Your task to perform on an android device: I'd like to compare the Rapoo M100 Blue Silent Wireless Mouse to other similar items in the Moglix app.
Image 0: 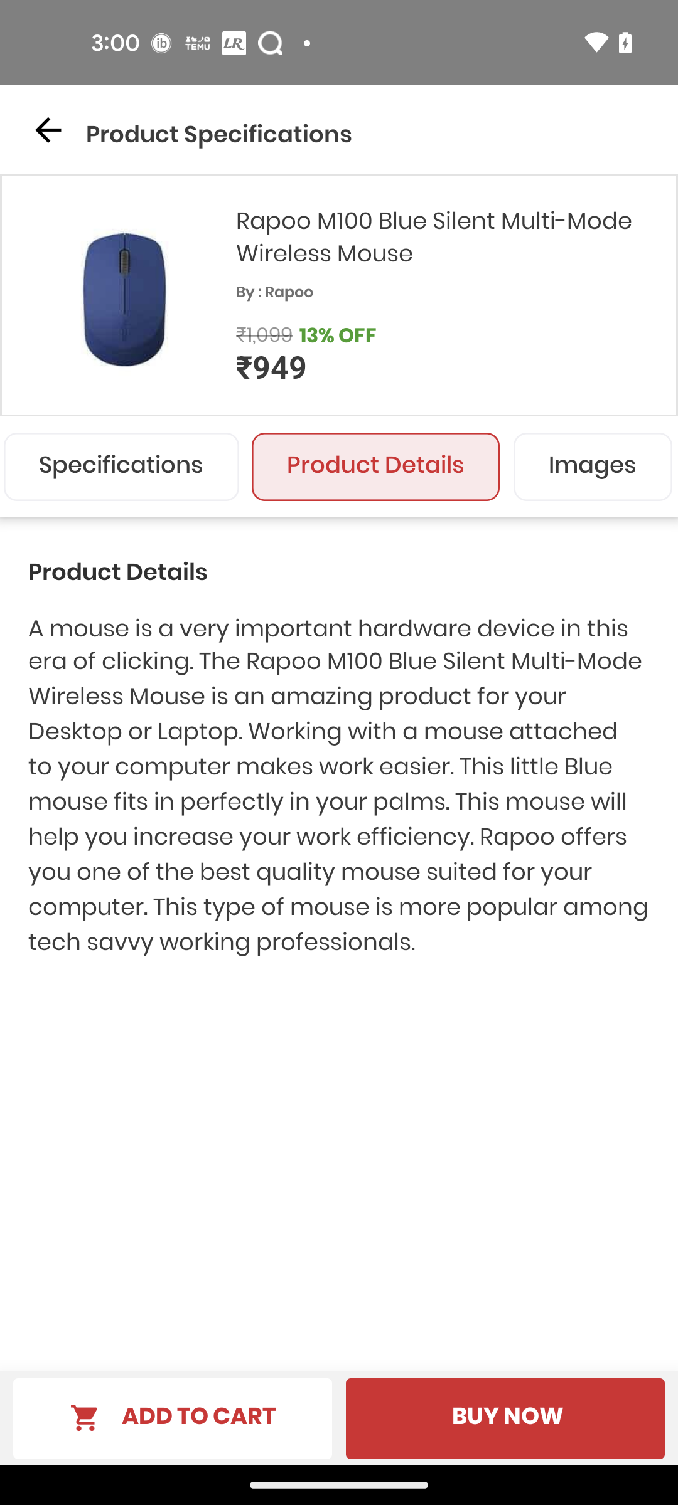
Go back to the previous screen
Step 0: press back button
Image 1: 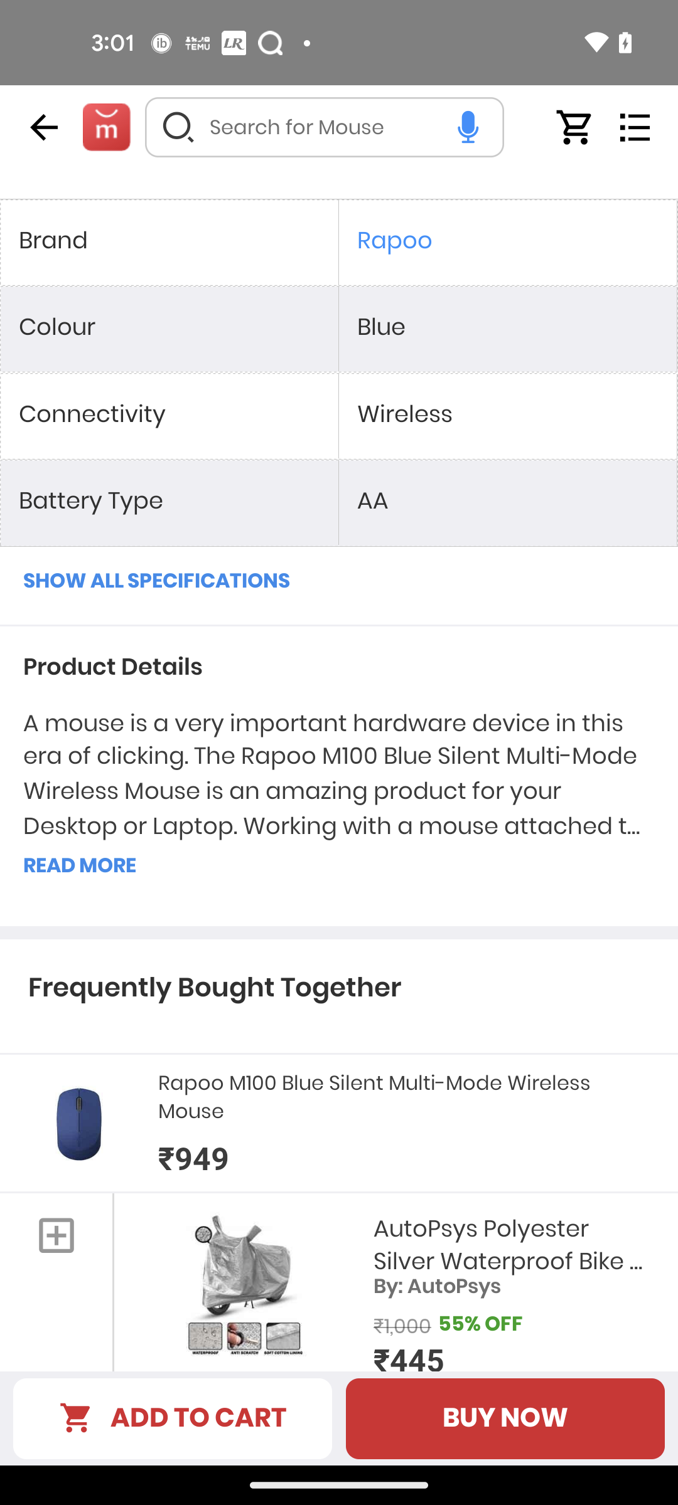
Swipe up to compare to similar products
Step 1: scroll down
Image 2: 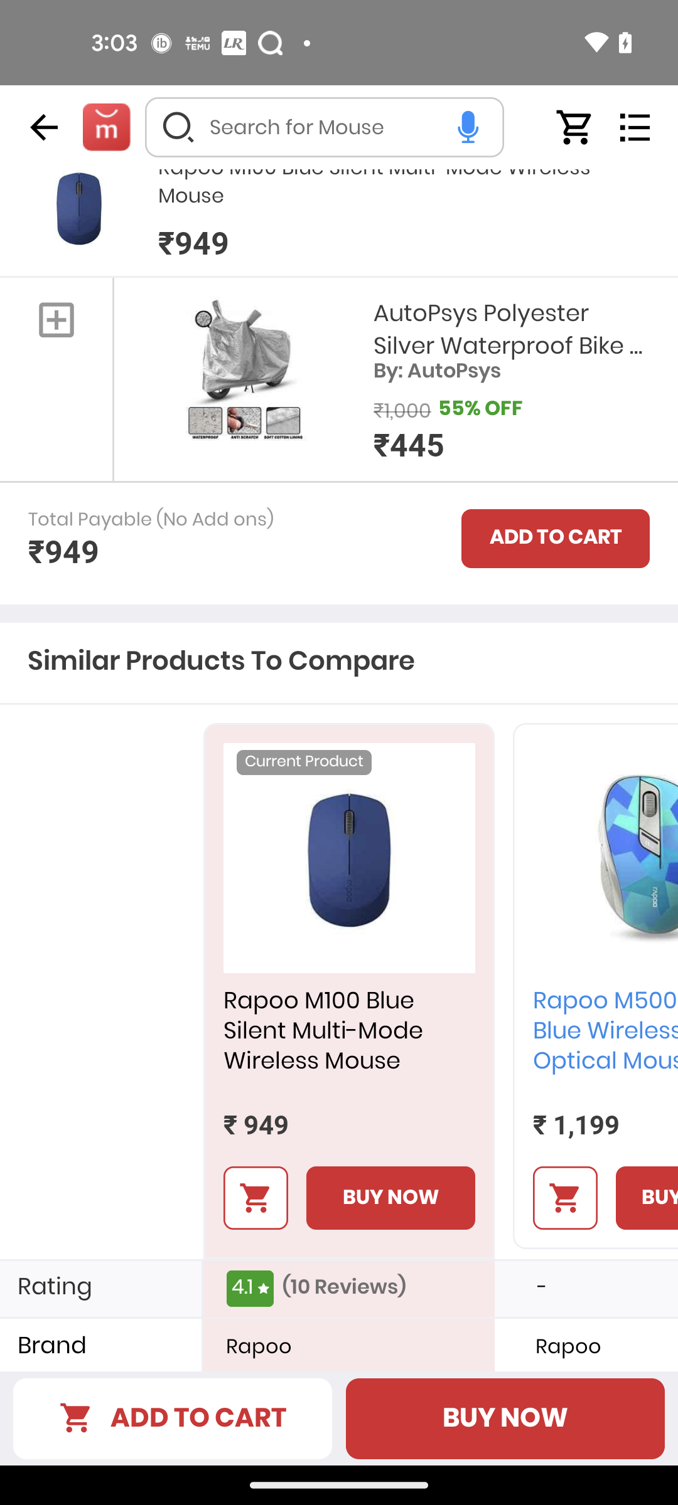
Swipe up to compare to similar products
Step 2: scroll down
Image 3: 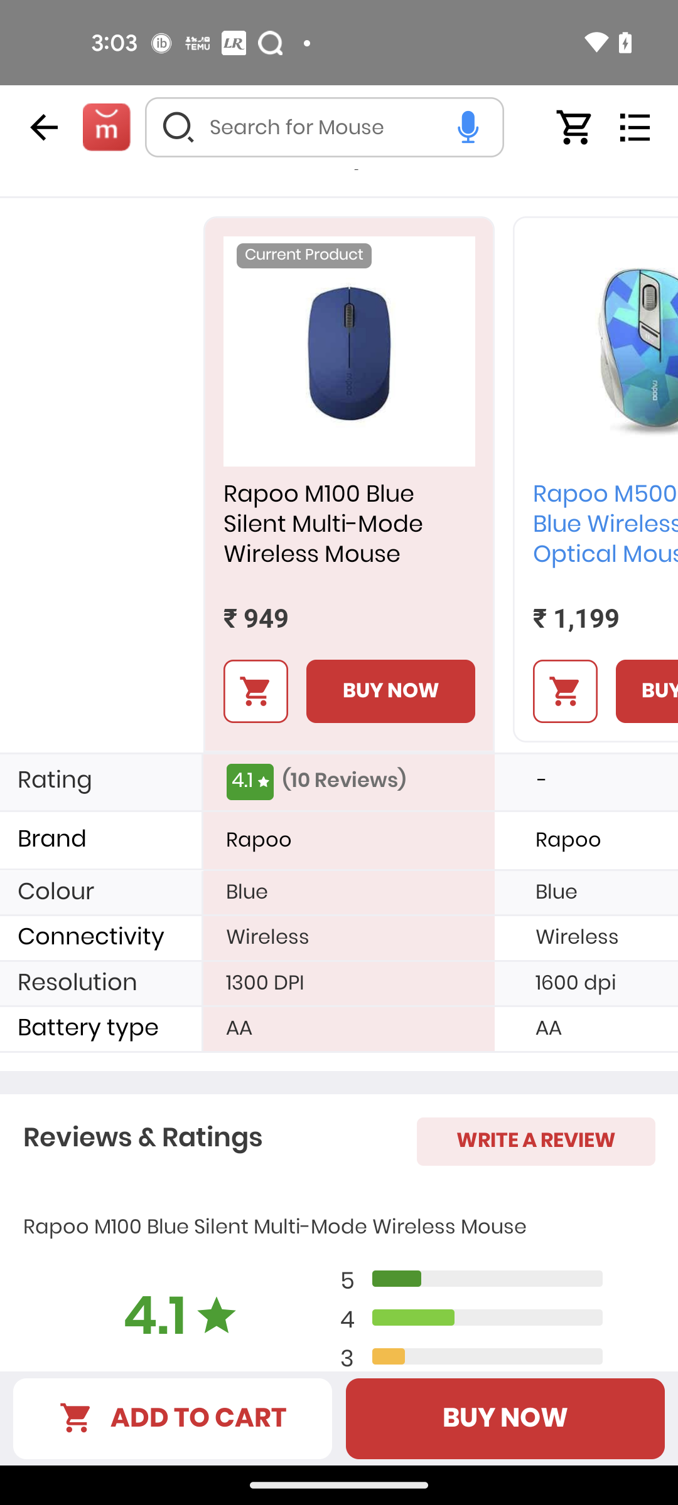
Swipe left for compare the other similar products
Step 3: scroll right